Your task to perform on an android device: I want to search for text related to the author.
Image 0: 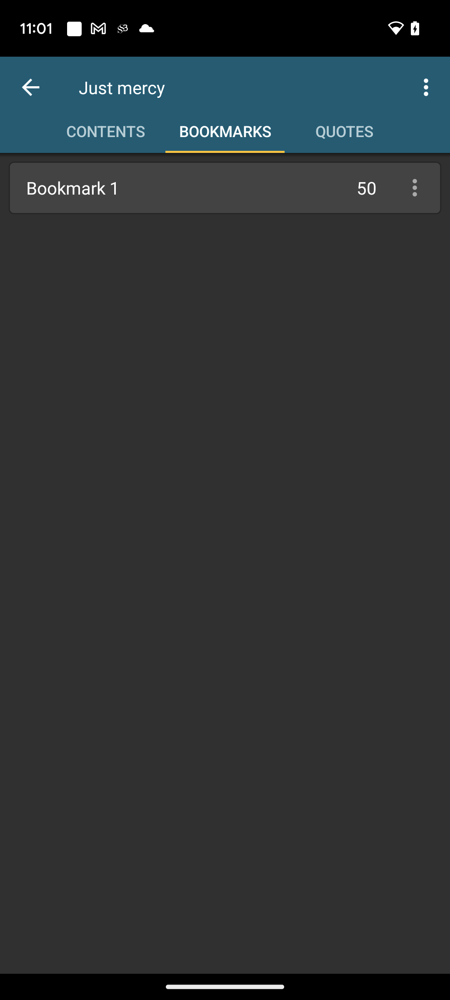
Click on the Back icon on the top left corner of the screen.
Step 0: click (30, 87)
Image 1: 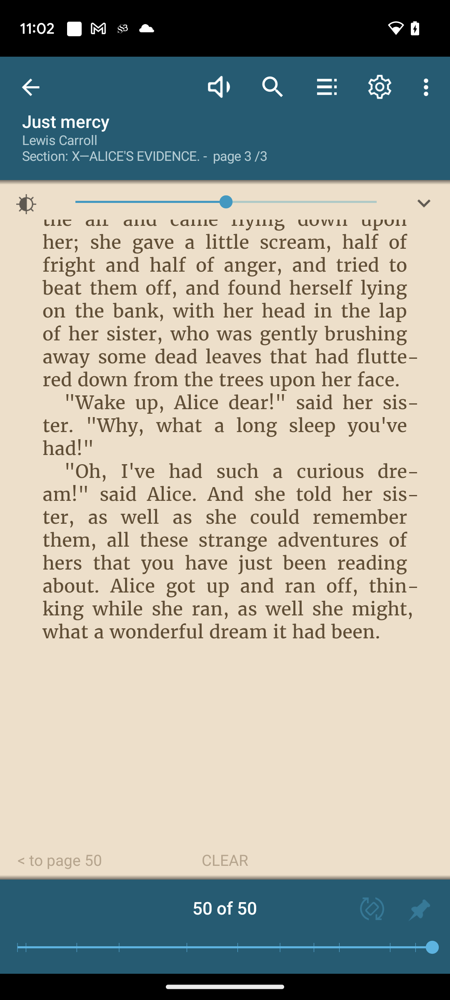
Click on the search icon on the top of the screen.
Step 1: click (273, 87)
Image 2: 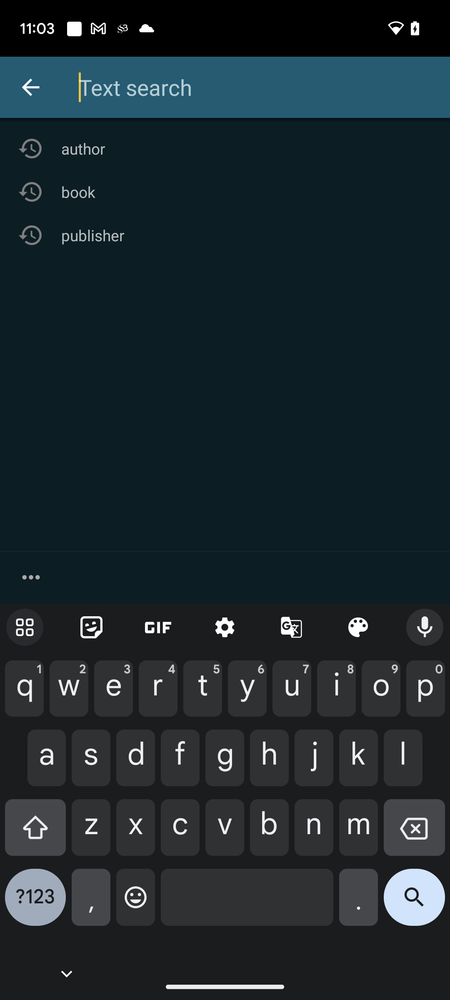
Click on the author on the screen.
Step 2: click (251, 148)